Your task to perform on an android device: I would like to incorporate the horizontal animations into my presentation.
Image 0: 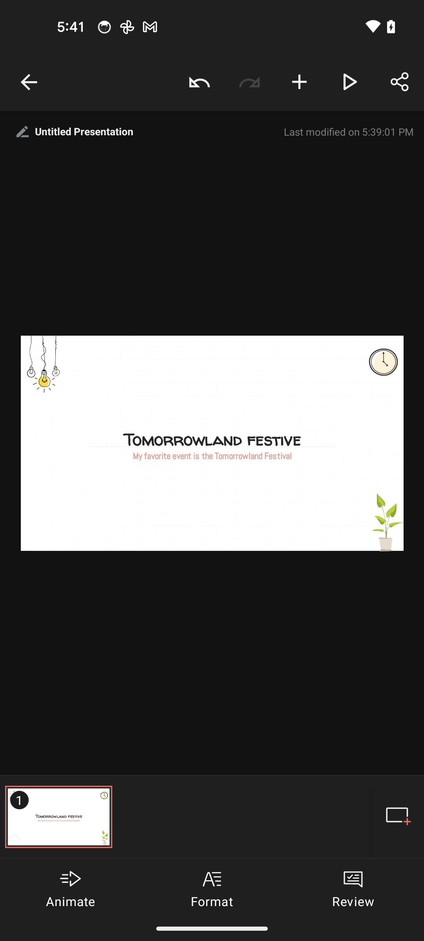
Tap on the animate option at the bottom left corner of the screen
Step 0: click (71, 887)
Image 1: 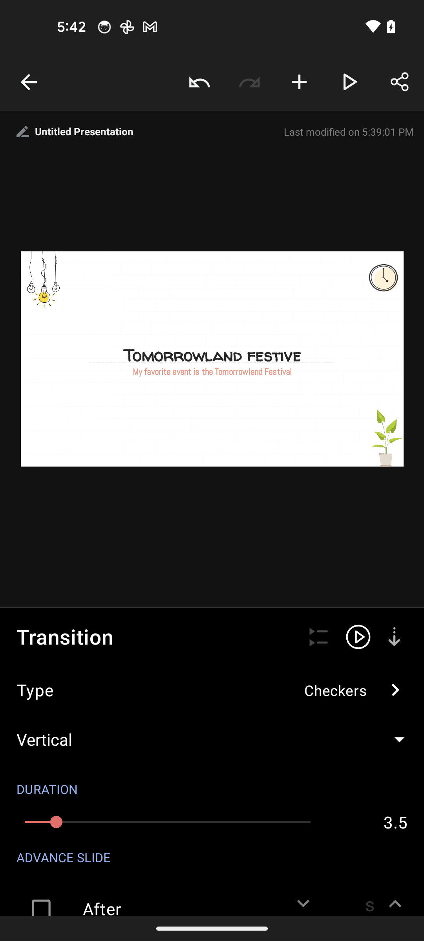
Tap on the drawer icon of vertical
Step 1: click (212, 739)
Image 2: 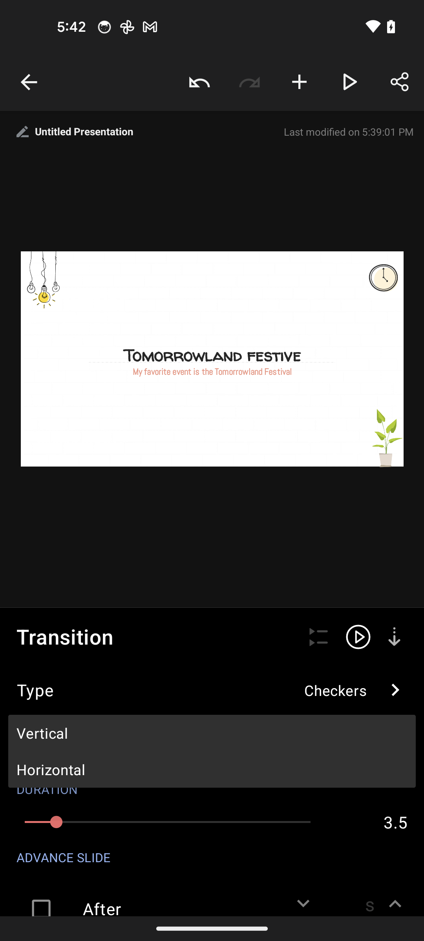
Select the horizontal option
Step 2: click (212, 769)